Your task to perform on an android device: Add the captain America Toy on Bag to the cart in Hamleys Toy 
Image 0: 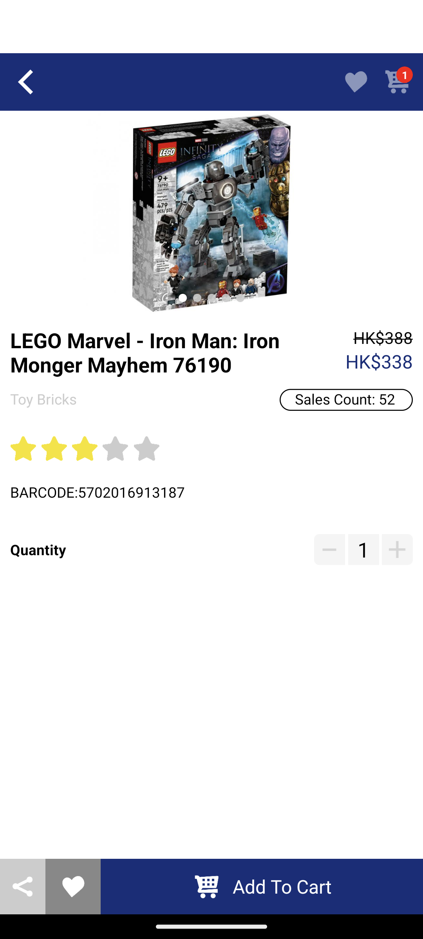
Open the Hamley Toys app
Step 0: open app "Hamleys"
Image 1: 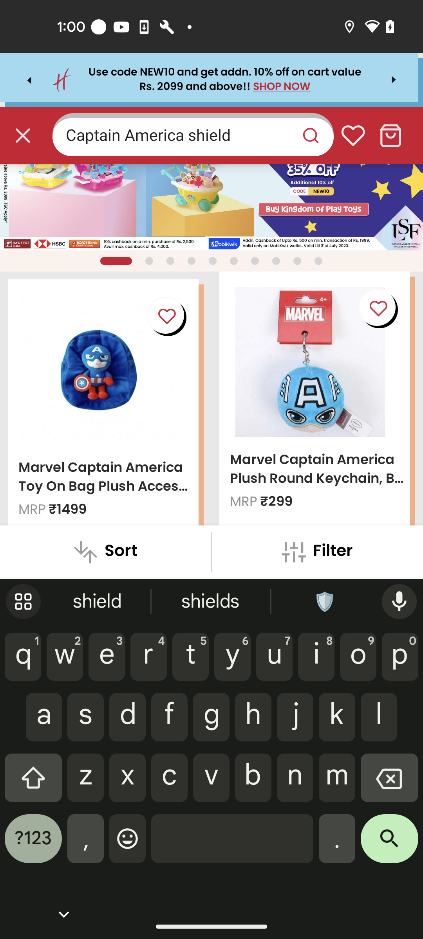
Click on the search icon at the bottom right corner of the keyboard
Step 1: click (389, 844)
Image 2: 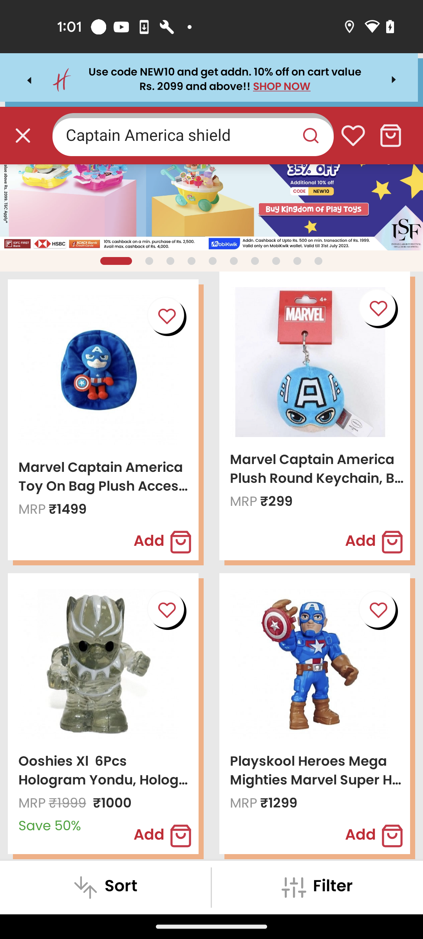
Click on the captain America toy on bag 
Step 2: click (75, 394)
Image 3: 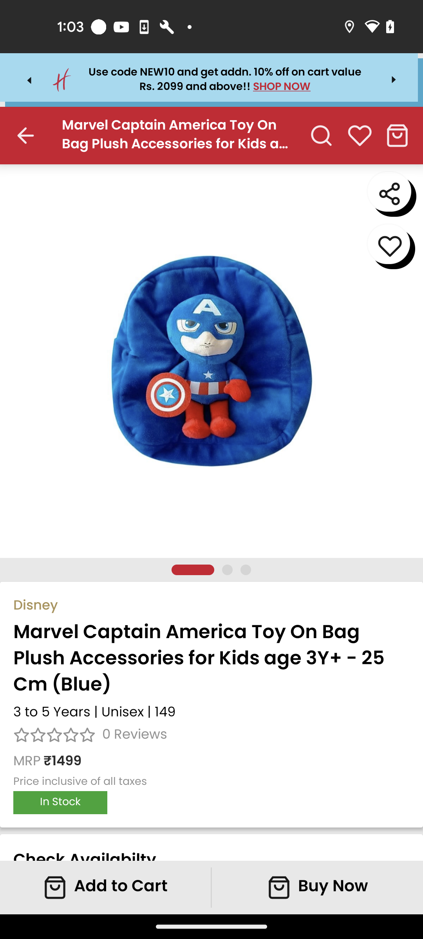
Click on the Add to Cart button at the bottom left corner
Step 3: click (121, 887)